Your task to perform on an android device: I want to add the time zone of New Jersey where my dad lives in the Timezone Converter app.
Image 0: 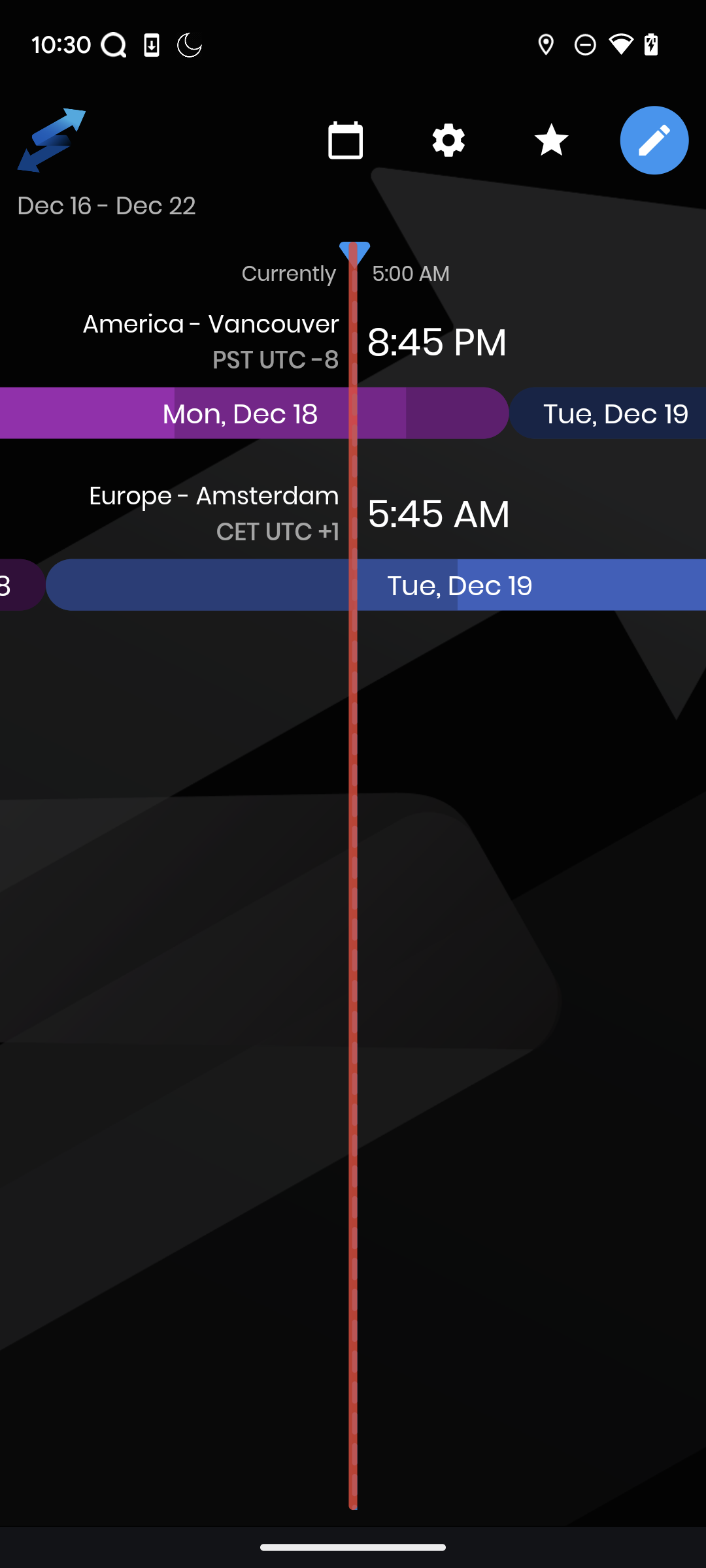
Click on the edit button icon.
Step 0: click (654, 139)
Image 1: 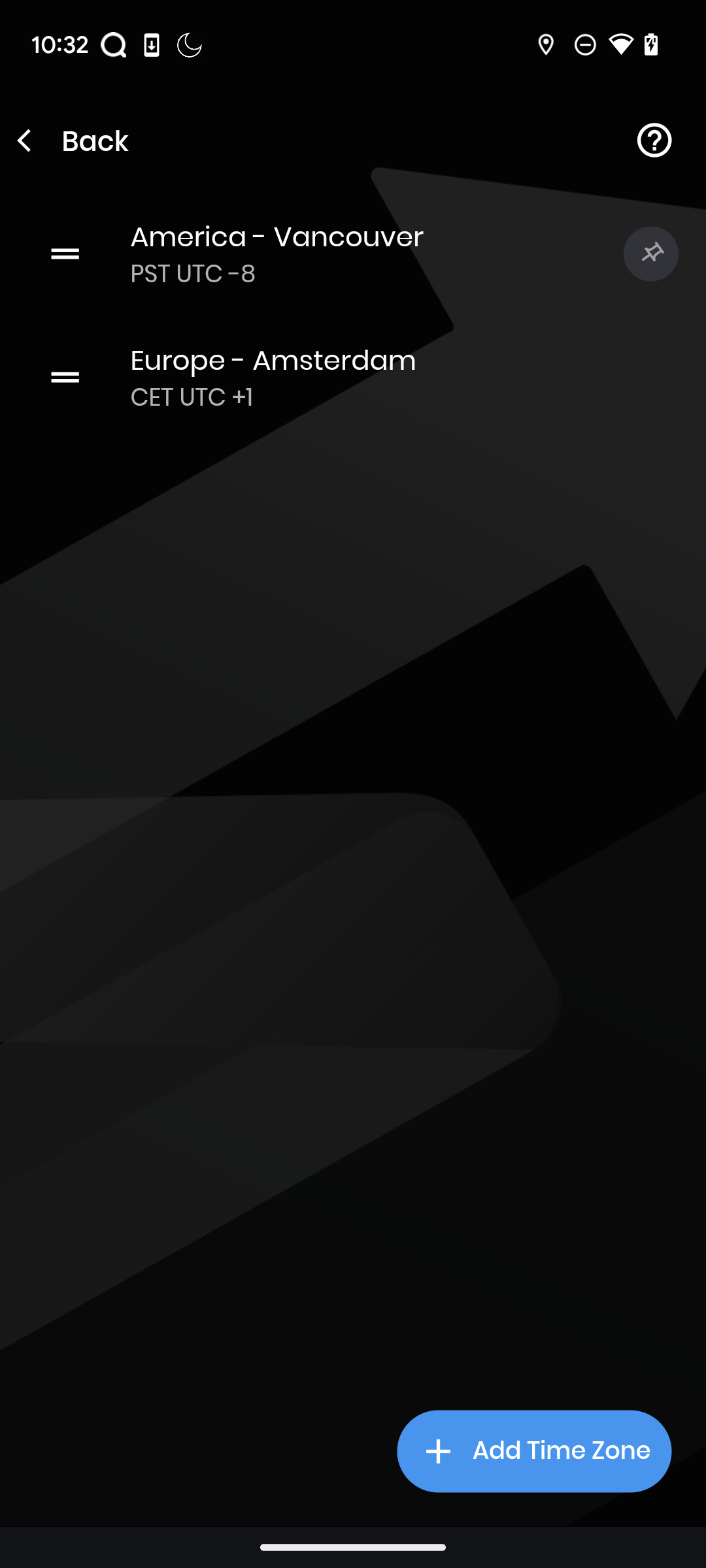
Click on the Add Time Zone button.
Step 1: click (534, 1452)
Image 2: 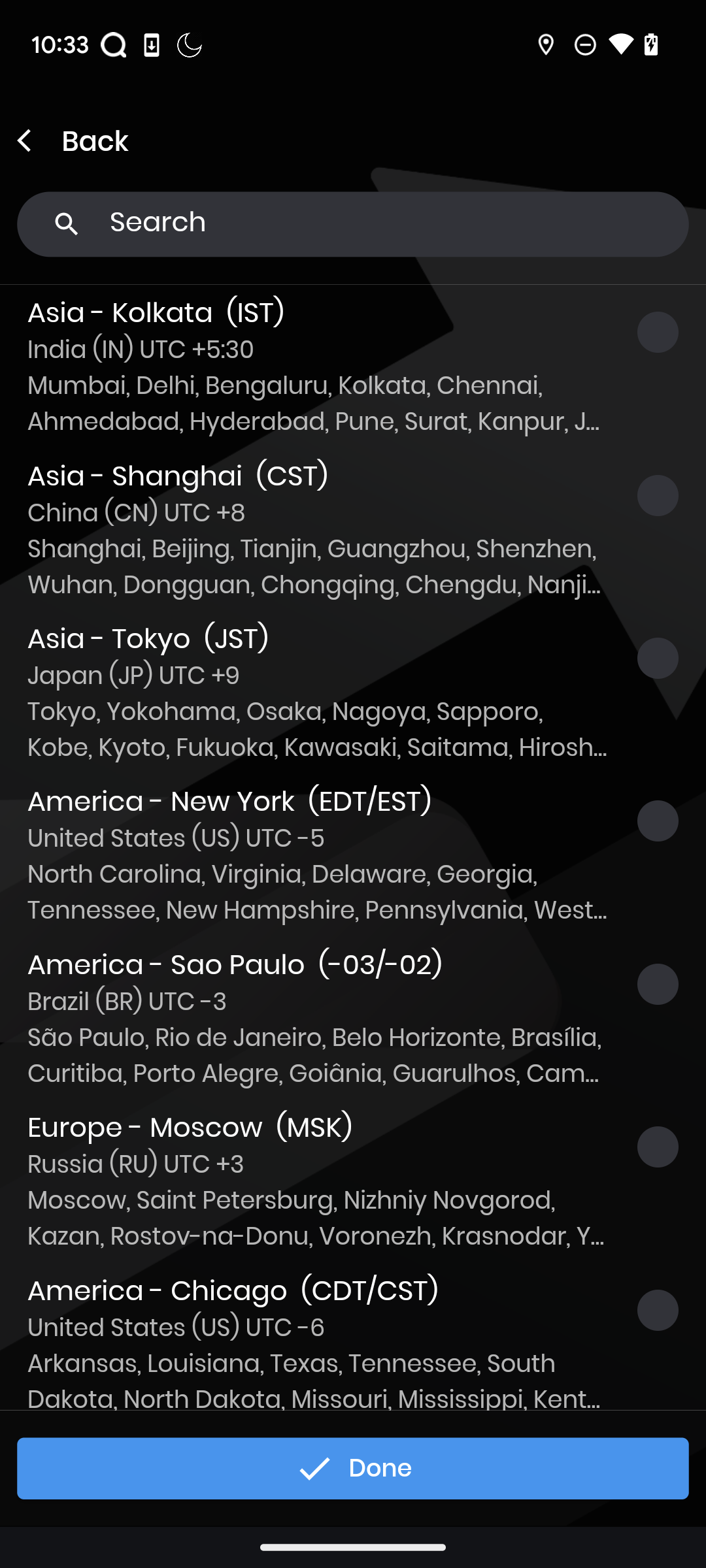
Enter New Jersey in the searchbox.
Step 2: type "New Jersey"
Image 3: 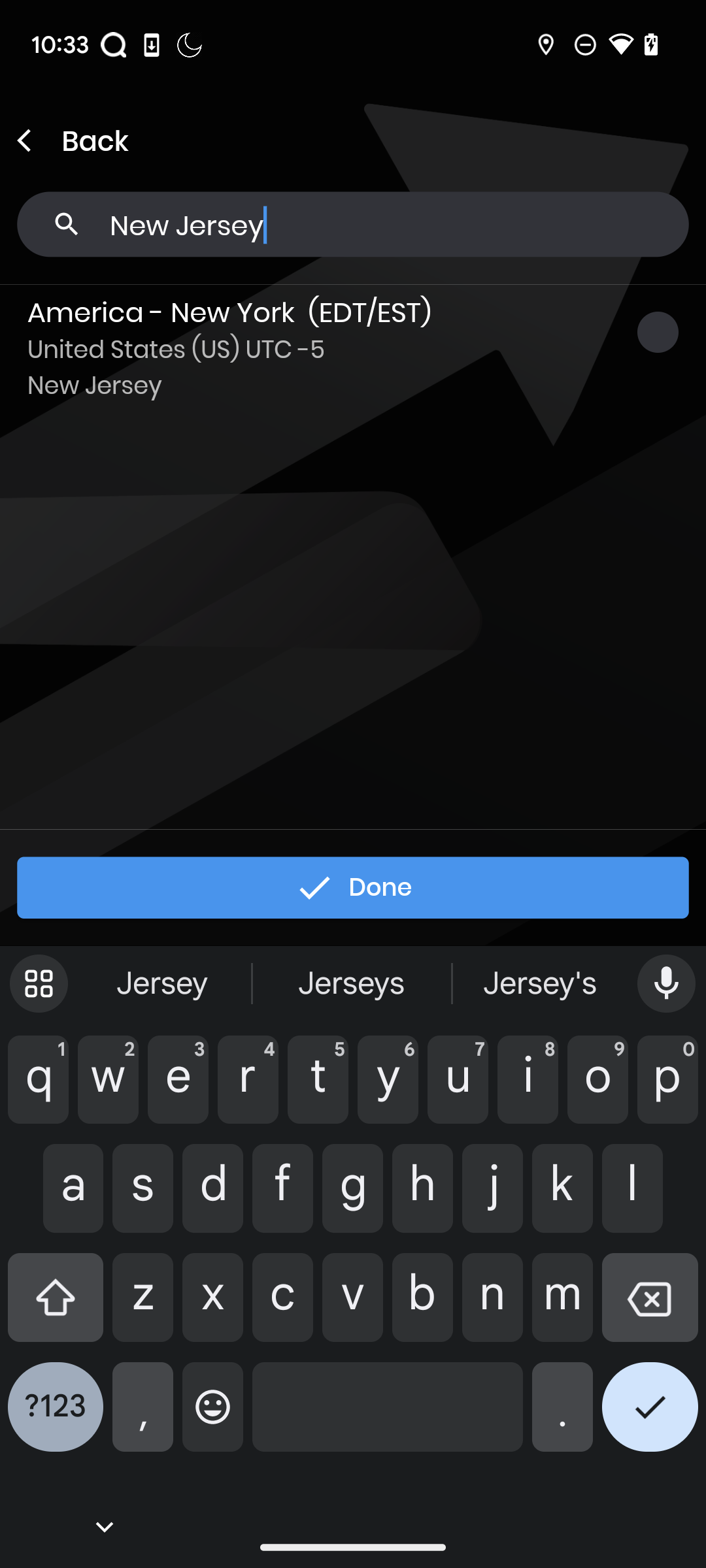
Click on the suggestion.
Step 3: click (353, 348)
Image 4: 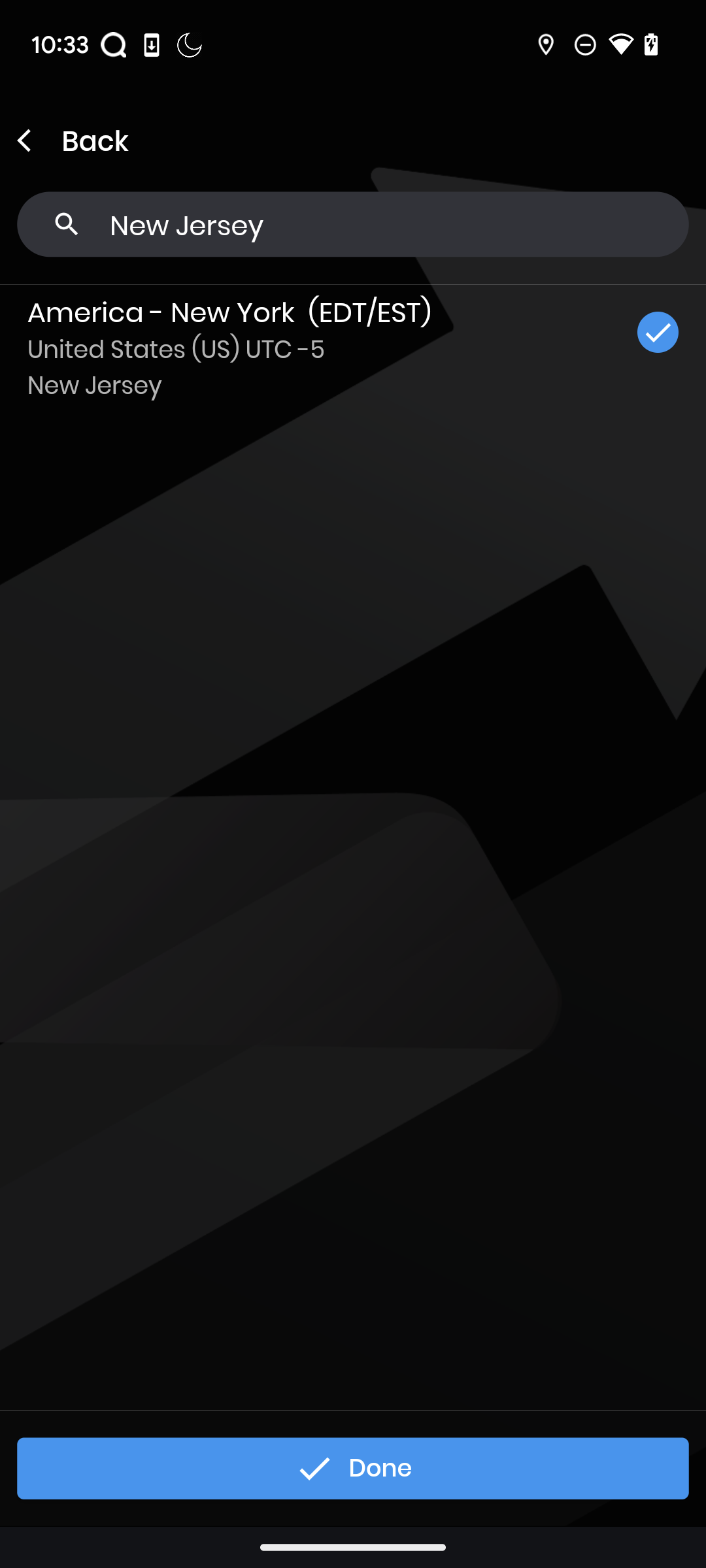
Click on the done button.
Step 4: click (352, 1469)